Your task to perform on an android device: Compose a new email to send it to my office gmail with the subject Renewable Energy on the Gmail app.
Image 0: 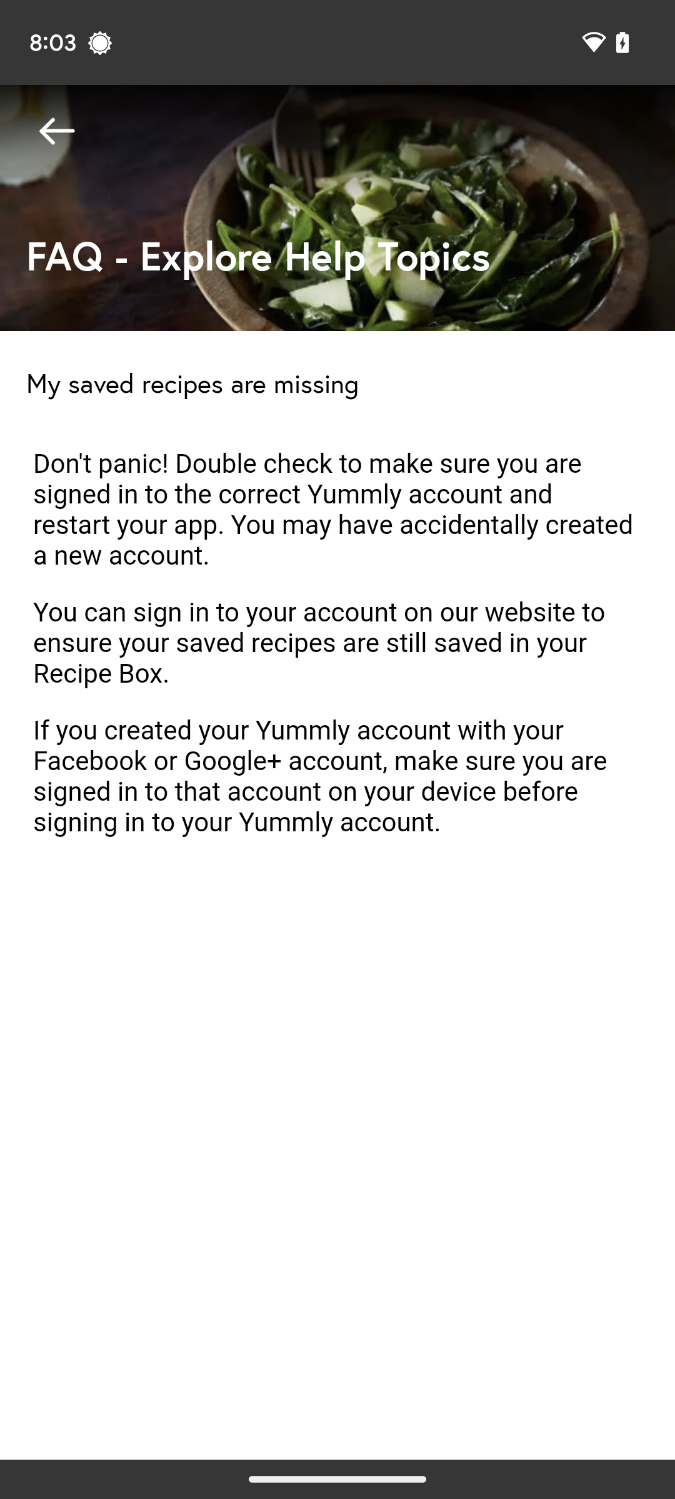
Open the Gmail app.
Step 0: open app "Gmail"
Image 1: 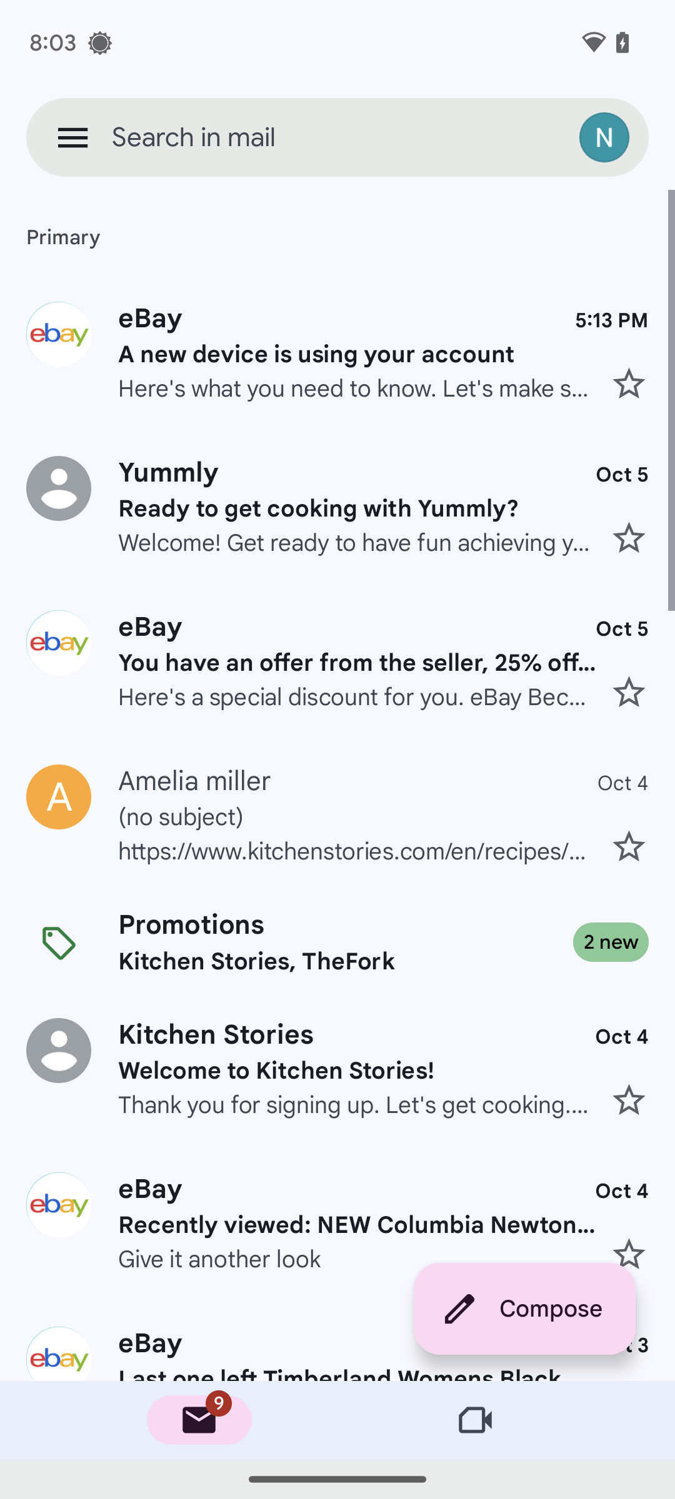
Click the compose button at the bottom left corner of the screen.
Step 1: click (524, 1309)
Image 2: 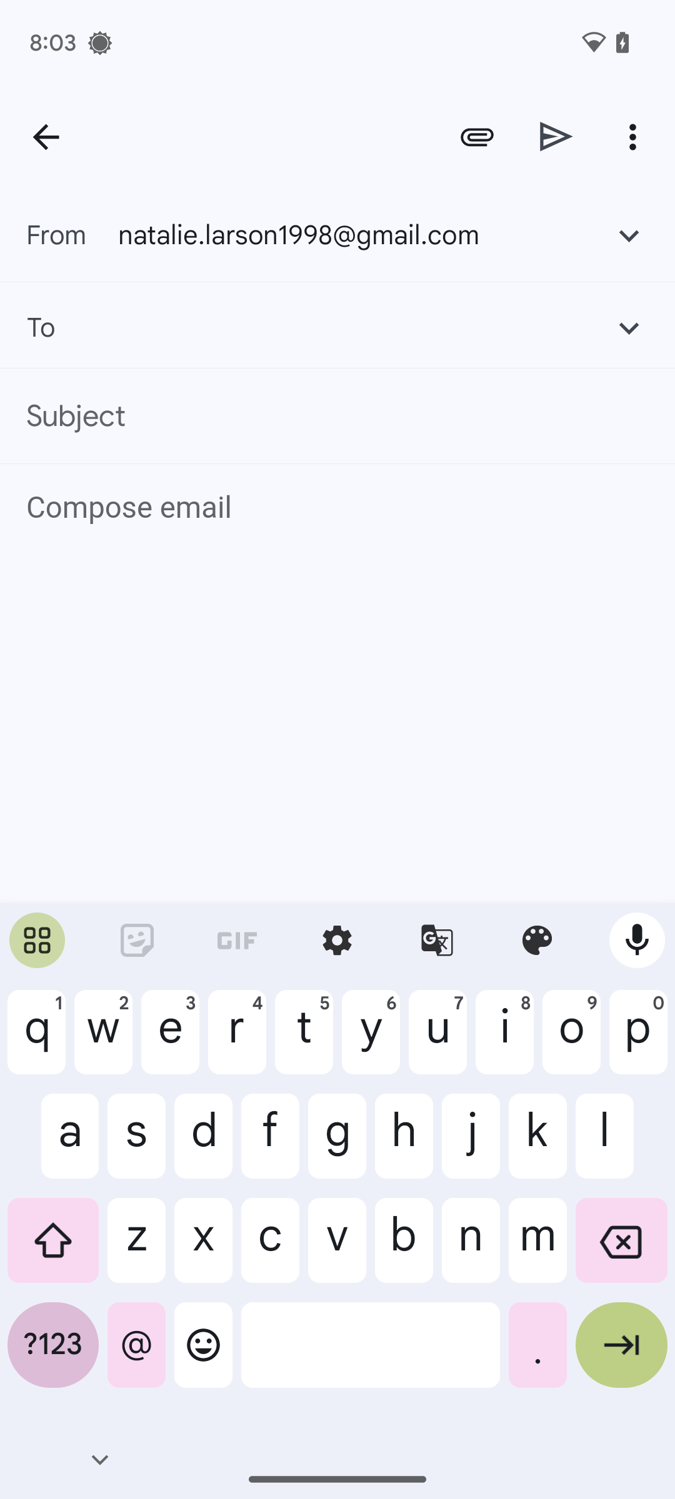
Enter the recipient's email address: dbwscratch.test.id7@gmail.com.
Step 2: type "dbwscratch.test.id7@gmail.com"
Image 4: 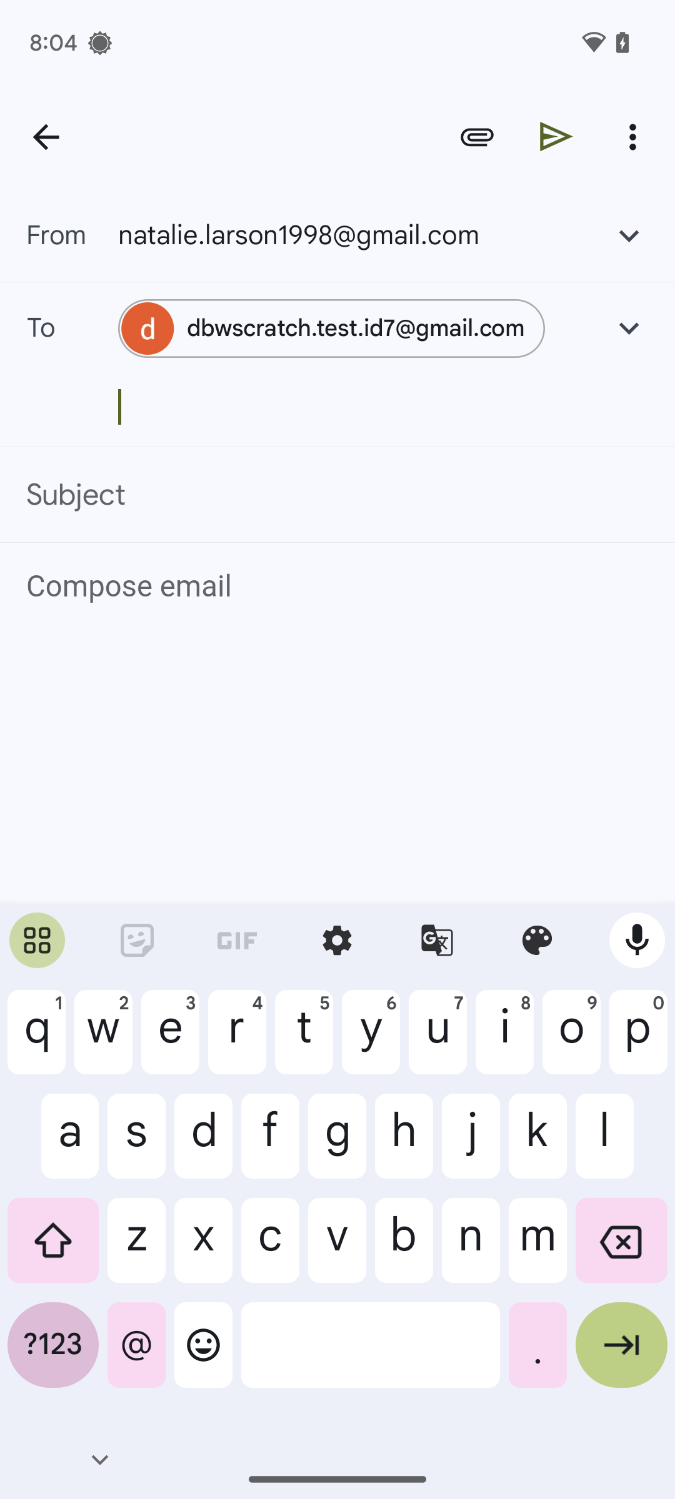
Click on the subject text bar.
Step 4: click (337, 495)
Image 5: 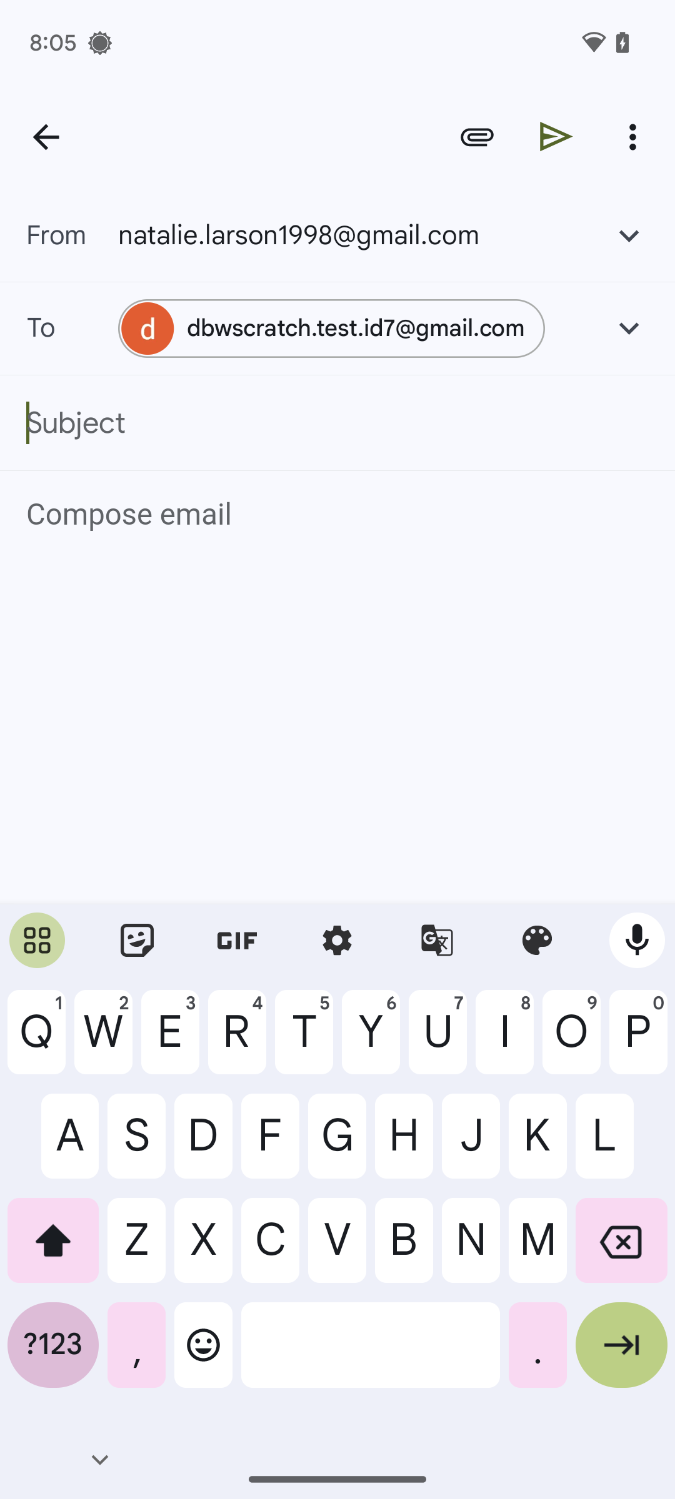
Enter the subject: renewable energy.
Step 5: type "renewable energy"
Image 6: 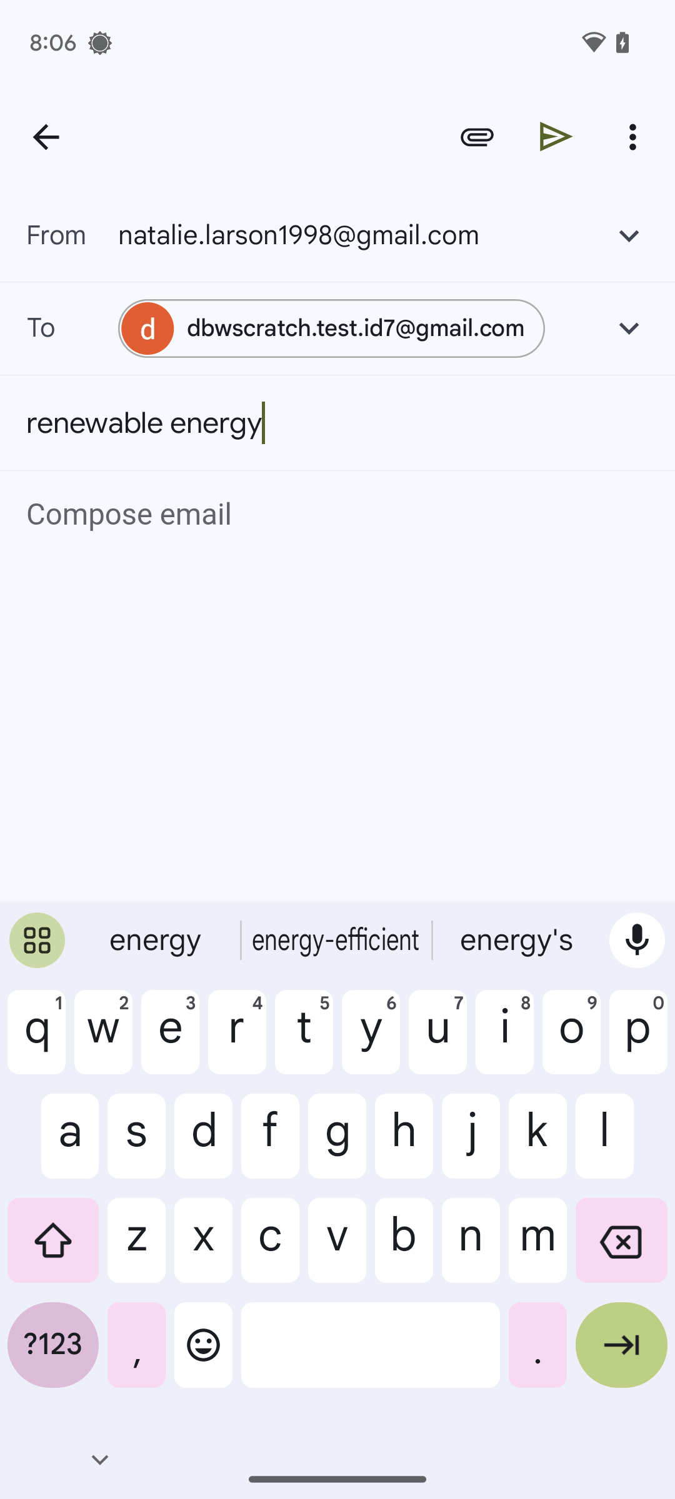
At the bottom-right corner of the keyboard, click the arrow icon.
Step 6: click (621, 1355)
Image 7: 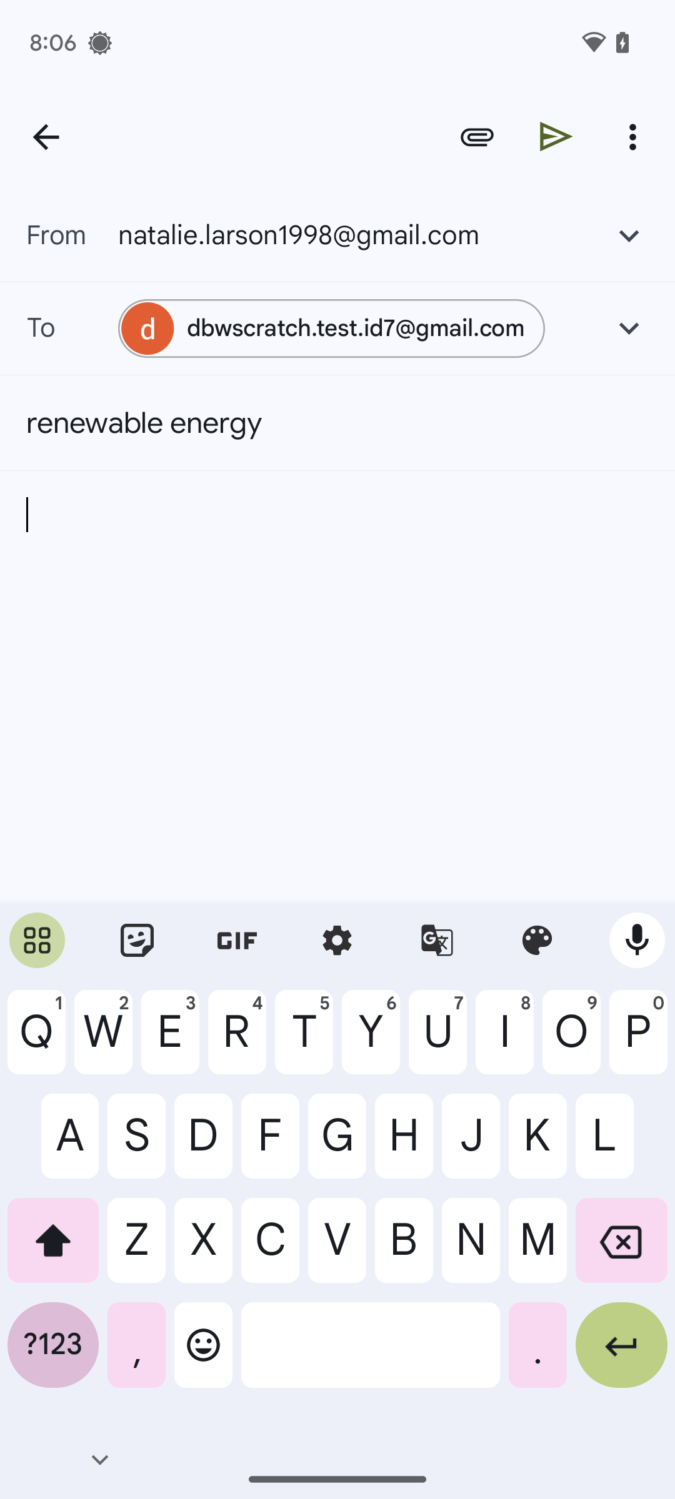
At the top-right of the screen, click the send icon.
Step 7: click (556, 136)